Your task to perform on an android device: I prefer to remove the unnecessary email so delete the Ivy at ReciMe email.
Image 0: 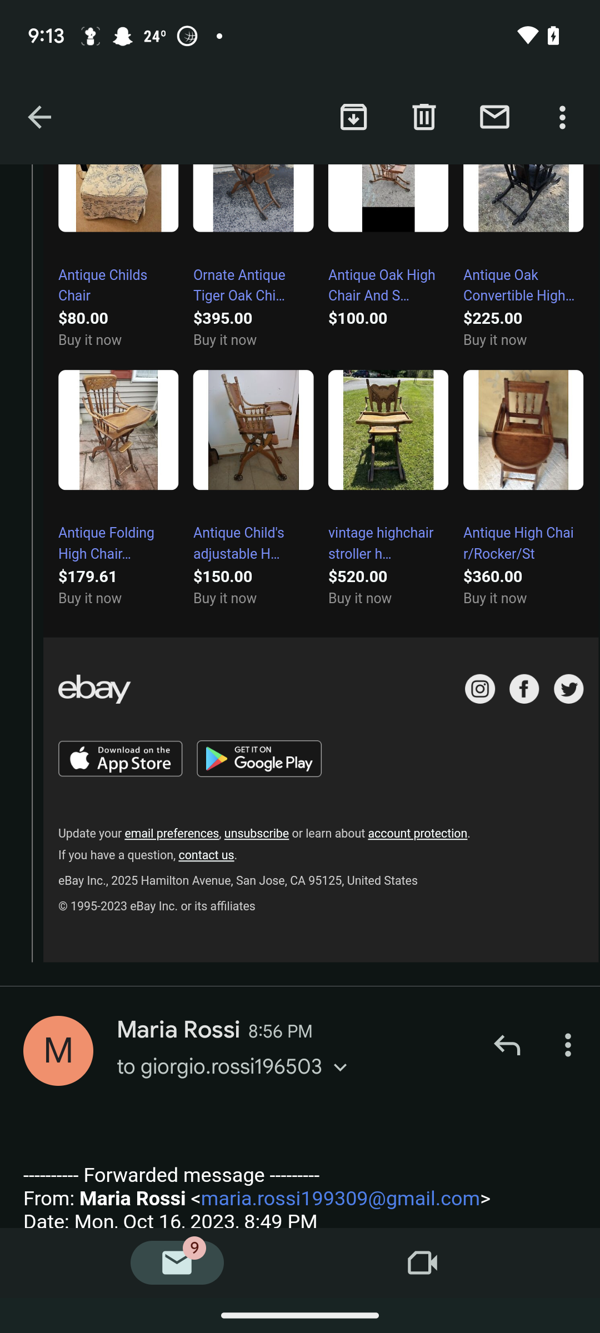
Go back to the previous screen
Step 0: press back button
Image 1: 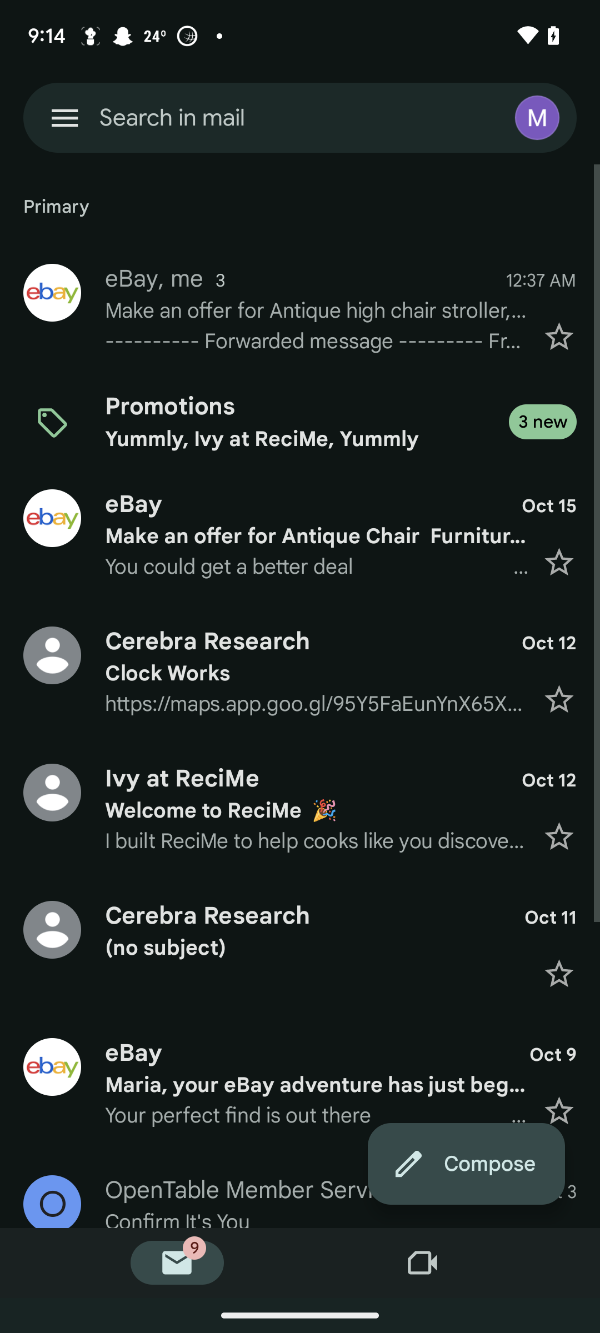
Click on the fourth email
Step 1: click (317, 810)